Your task to perform on an android device: In the plantapp set reminders for watering and fertilizing of the plants added in My garden section.
Image 0: 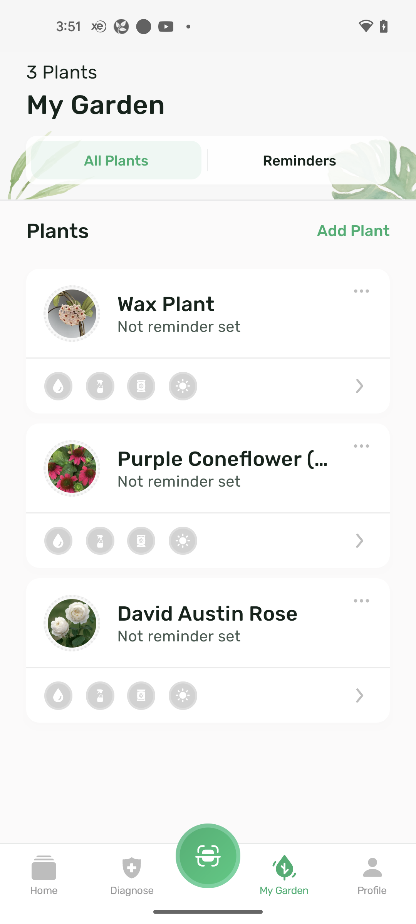
Click on the wax plant .
Step 0: click (225, 304)
Image 1: 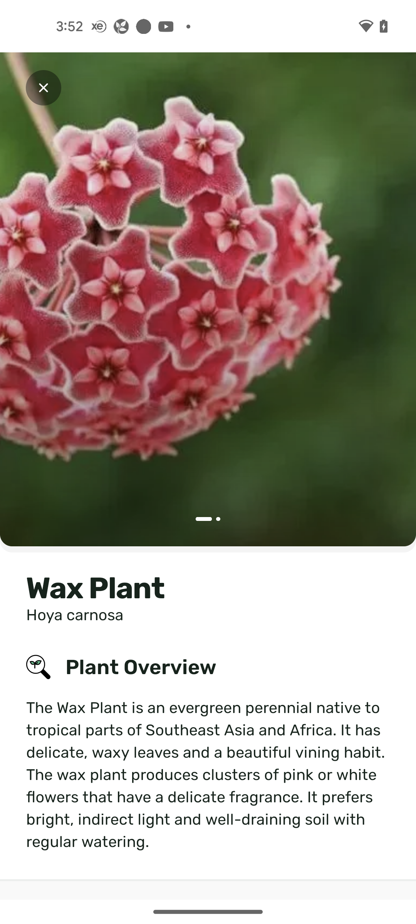
Scroll down
Step 1: scroll down
Image 2: 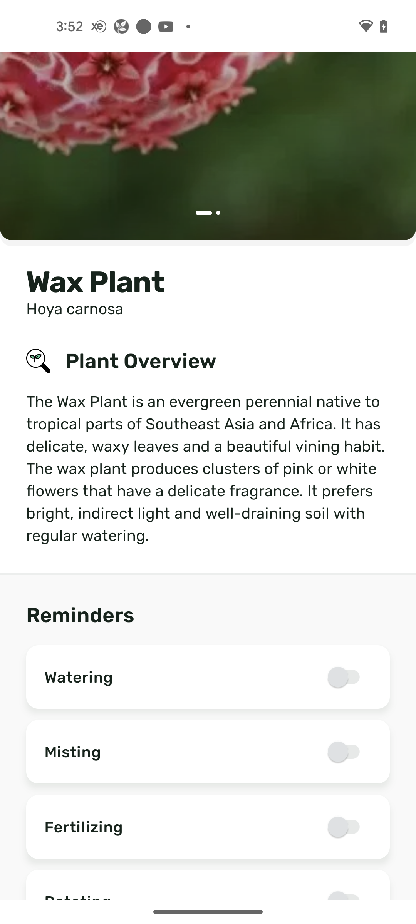
Scroll down
Step 2: scroll down
Image 3: 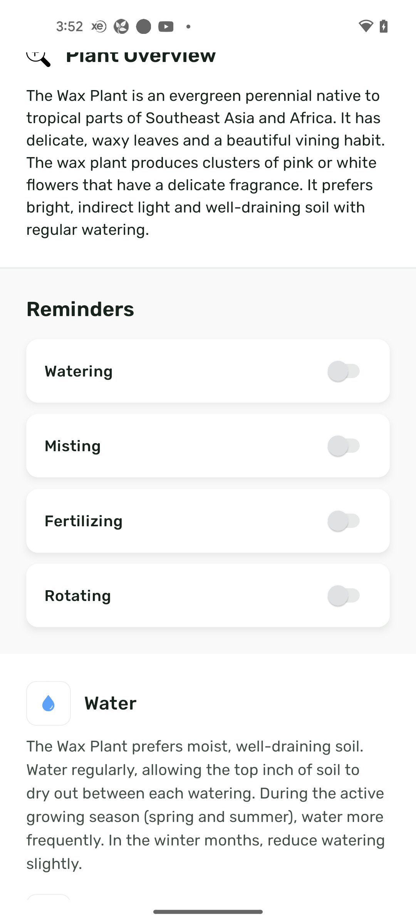
Toggle on the watering 
Step 3: click (348, 371)
Image 4: 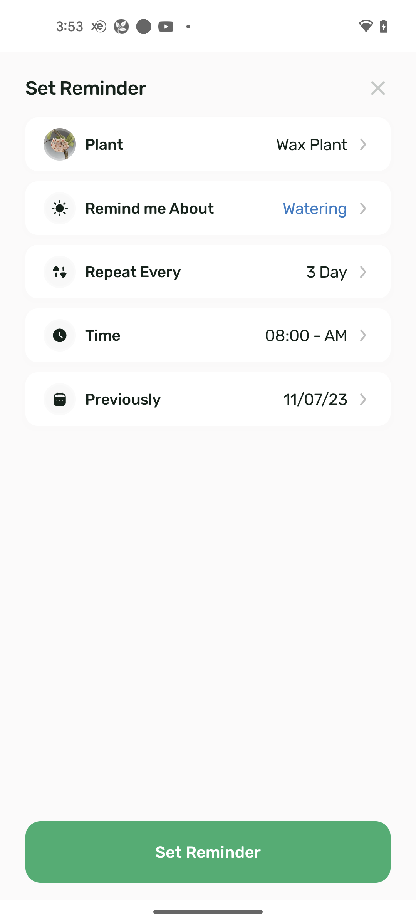
Click on set reminder.
Step 4: click (208, 852)
Image 5: 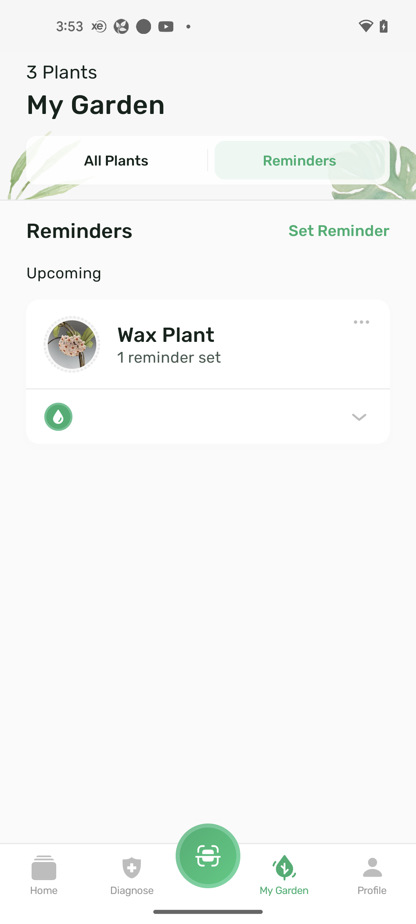
Again click on wax plant.
Step 5: click (225, 335)
Image 6: 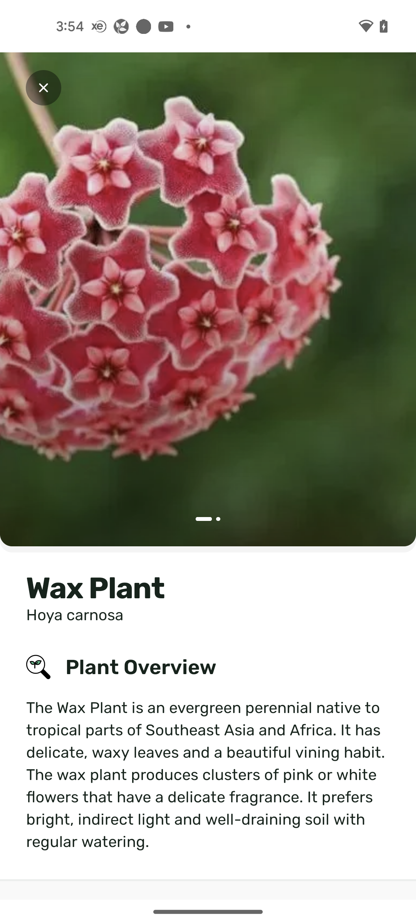
Scroll down.
Step 6: scroll down
Image 7: 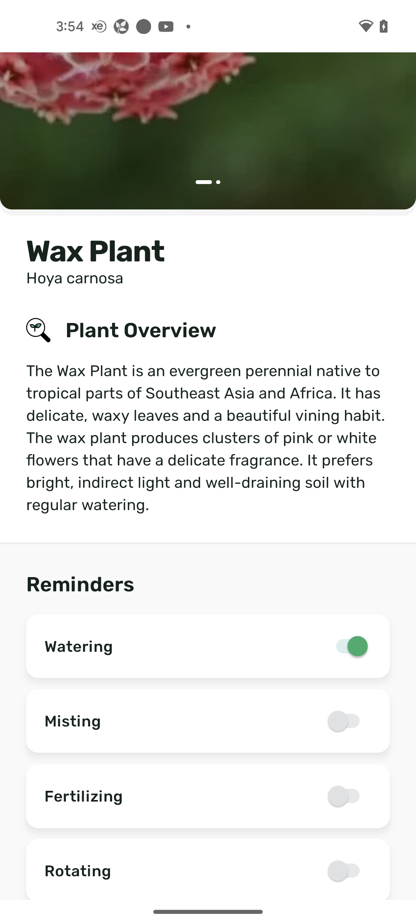
Toggle on the fertilizing.
Step 7: click (348, 796)
Image 8: 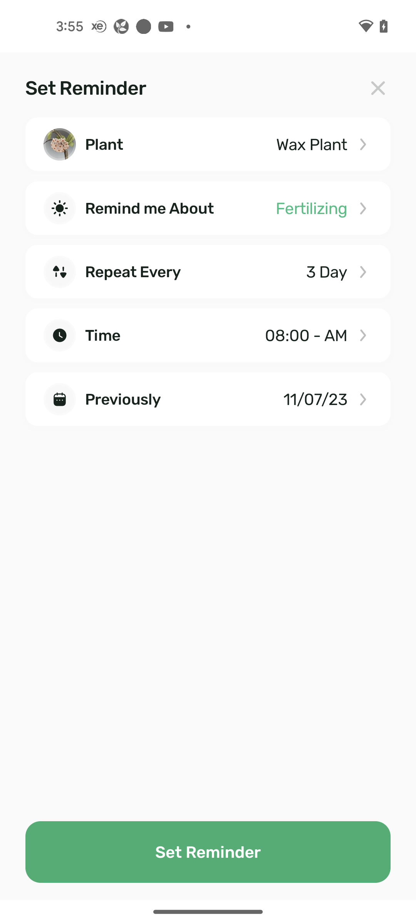
Click on the set reminder.
Step 8: click (208, 852)
Image 9: 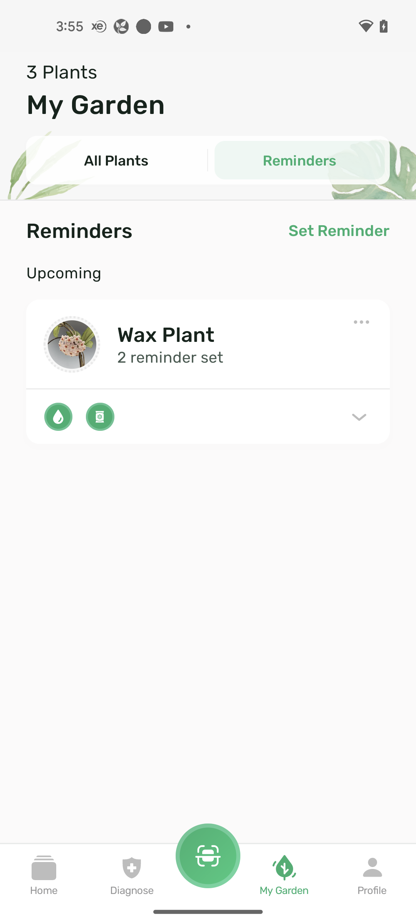
Click on the all plants button.
Step 9: click (116, 160)
Image 10: 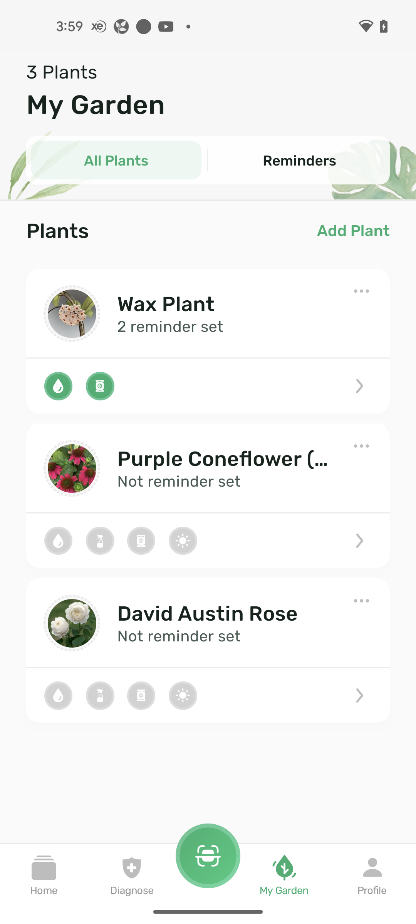
Click on the Purple coneflower .
Step 10: click (225, 459)
Image 11: 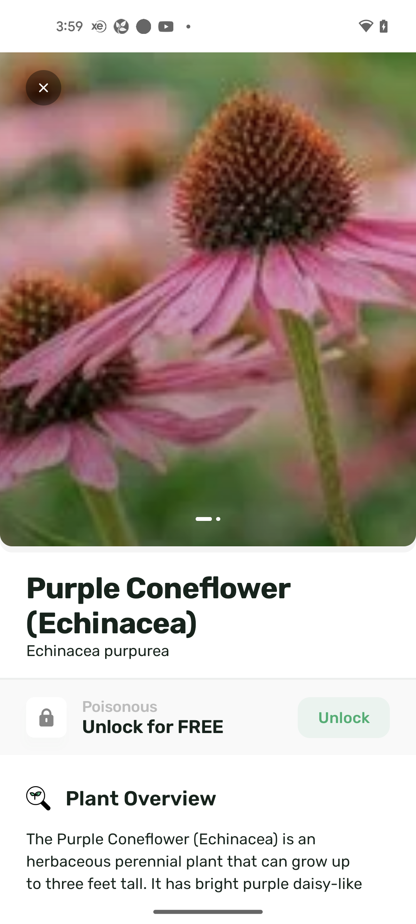
Scroll down 
Step 11: scroll down
Image 12: 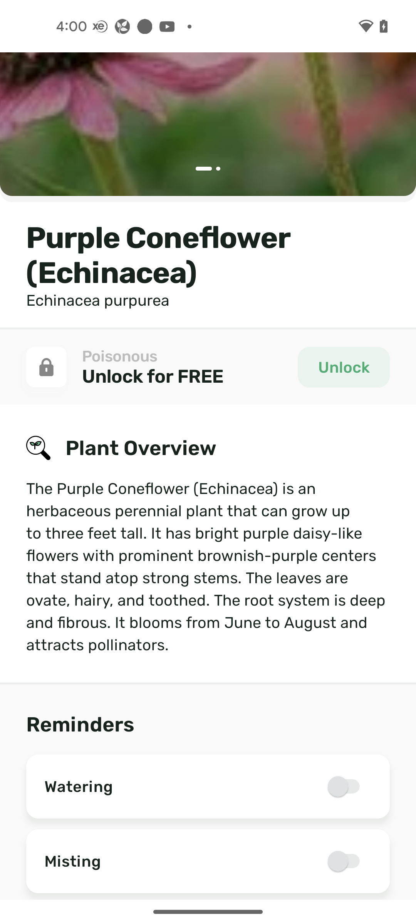
Scroll down 
Step 12: scroll down
Image 13: 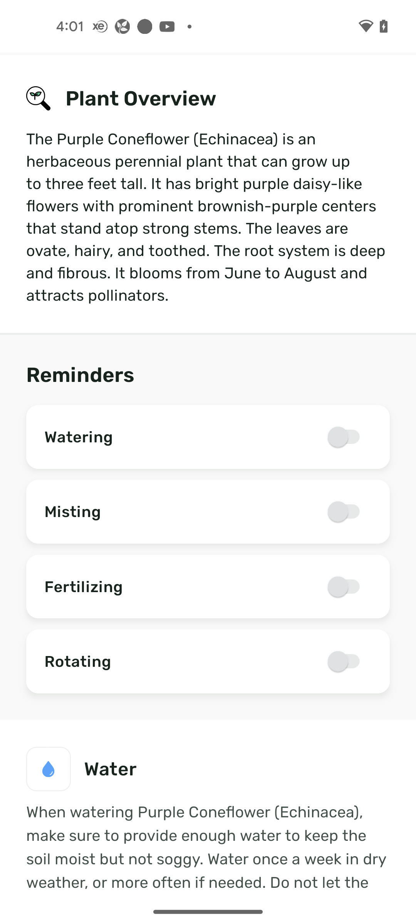
Toggle on the watering button.
Step 13: click (348, 437)
Image 14: 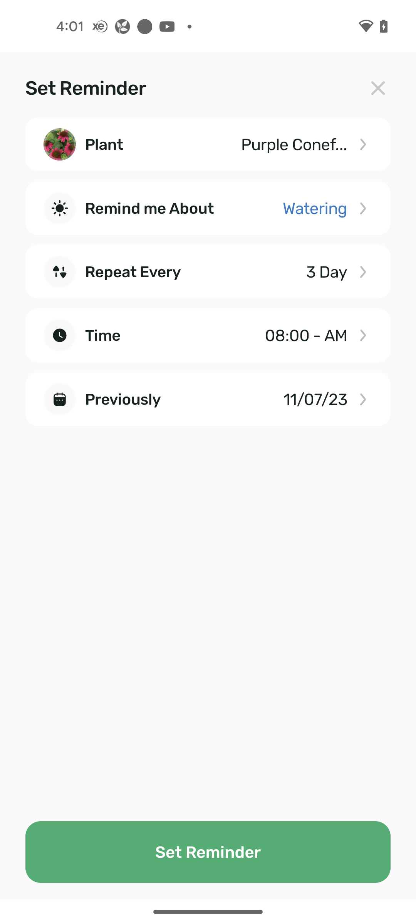
Click on the set reminder button.
Step 14: click (208, 852)
Image 15: 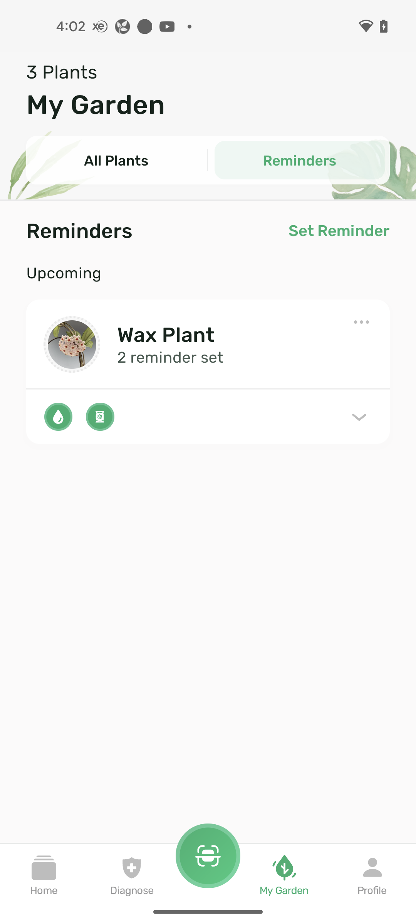
Click on the set reminder button.
Step 15: wait
Image 16: 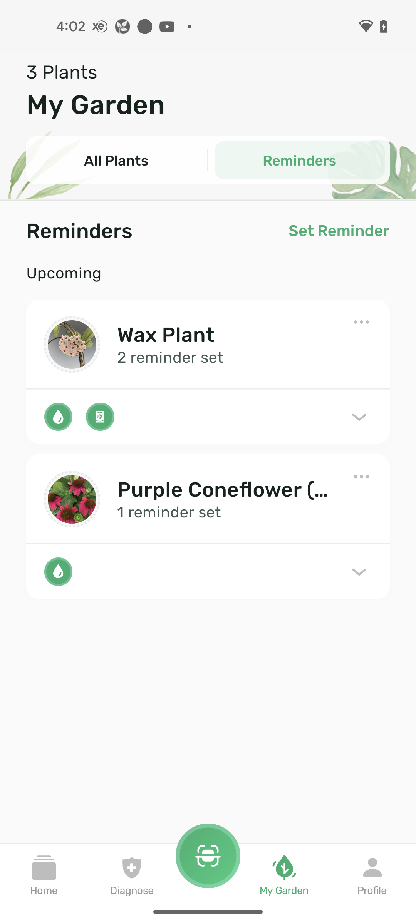
Click on the purple coneflower plant.
Step 16: click (225, 489)
Image 17: 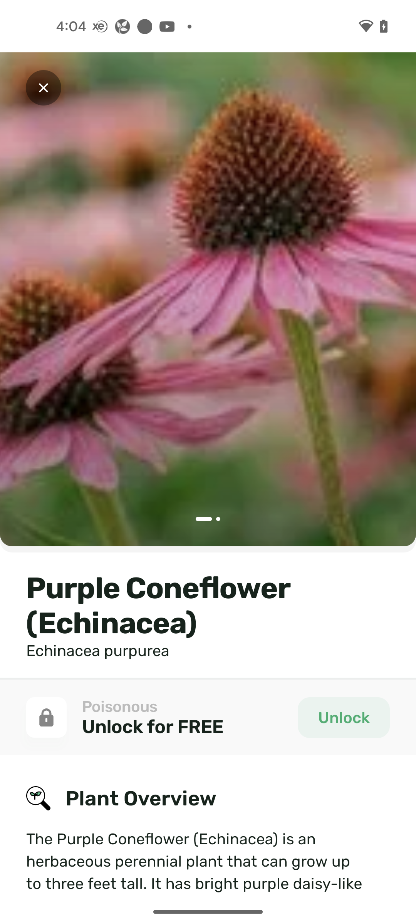
Scroll down
Step 17: scroll down
Image 18: 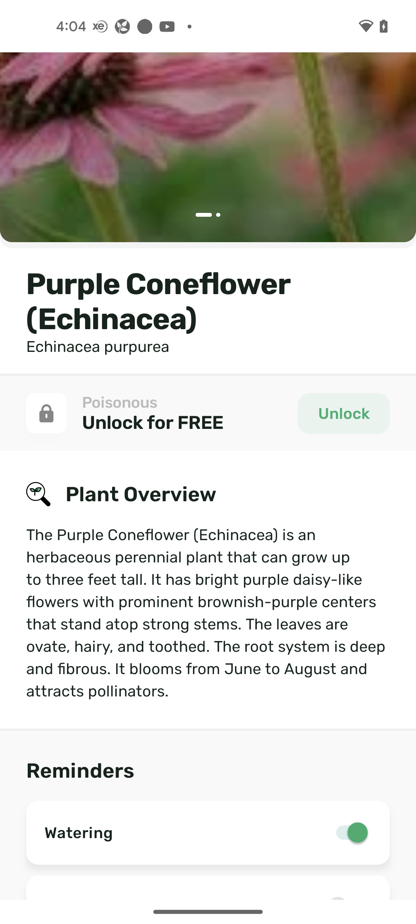
Scroll down
Step 18: scroll down
Image 19: 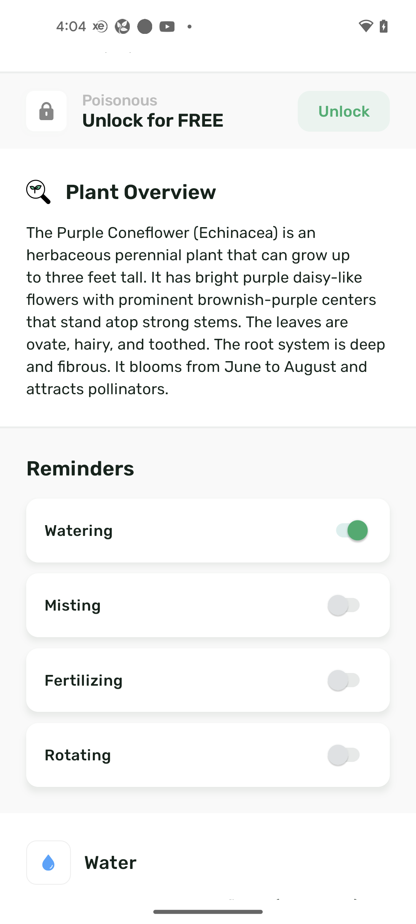
Toggle on the fertilizing button. 
Step 19: click (348, 680)
Image 20: 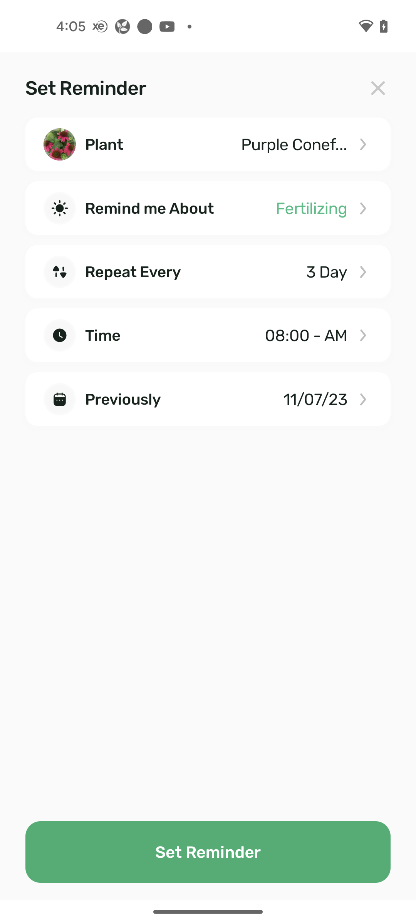
Click on the set reminder.
Step 20: click (208, 852)
Image 21: 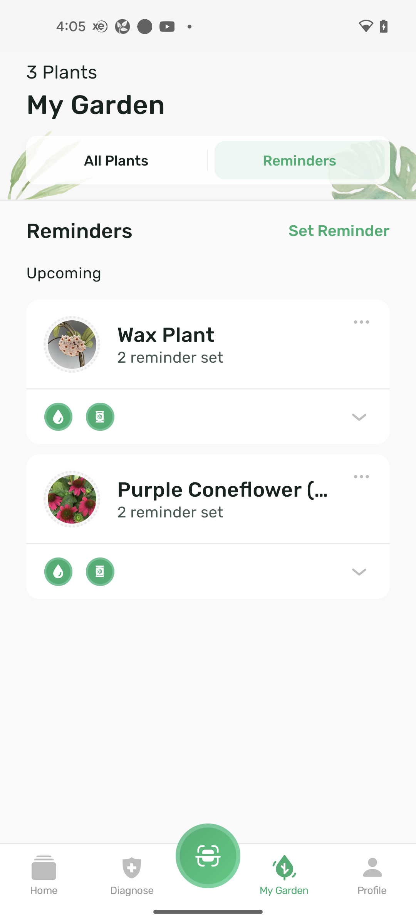
Click on the all plants button.
Step 21: click (116, 160)
Image 23: 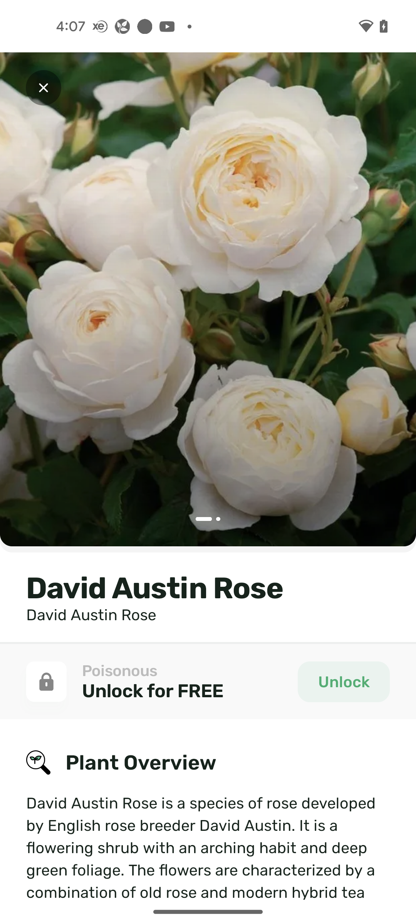
Scroll down.
Step 23: scroll down
Image 25: 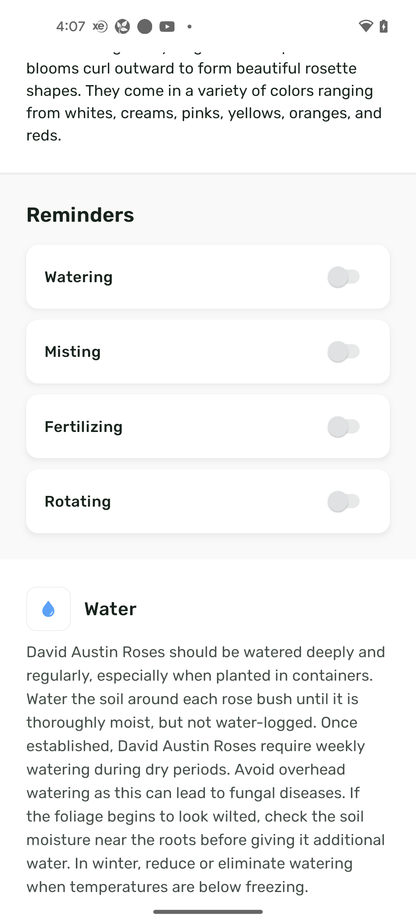
Toggle on the watering.
Step 25: click (348, 276)
Image 26: 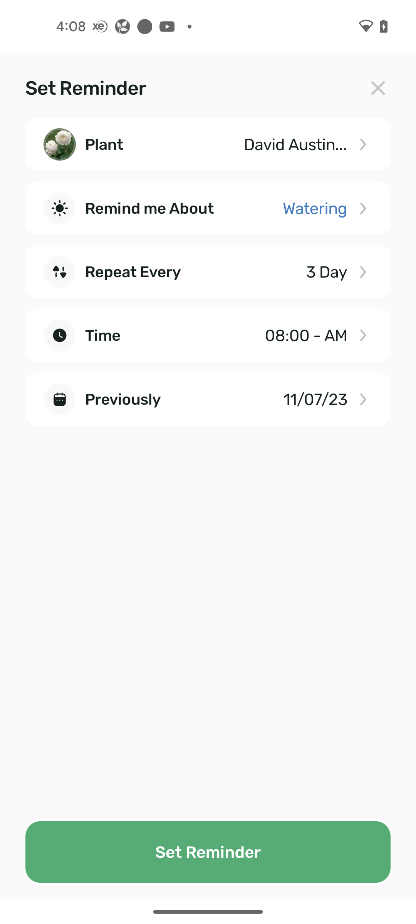
Click on the set reminder button.
Step 26: click (208, 852)
Image 27: 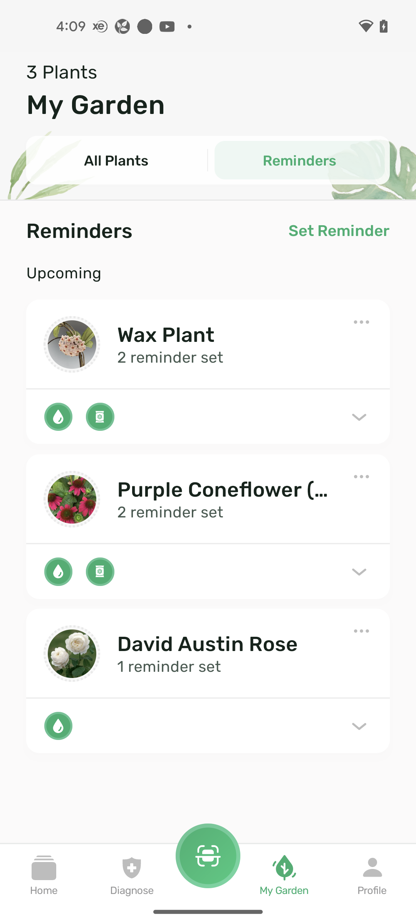
Click on the David austin rose 
Step 27: click (225, 644)
Image 28: 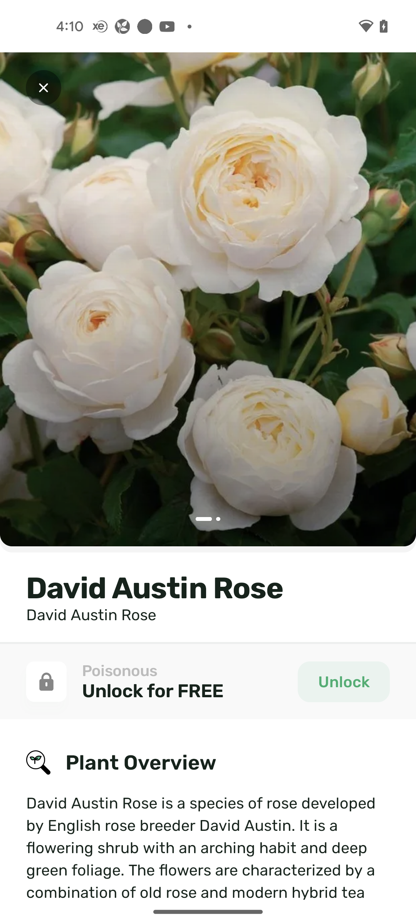
Scroll down.
Step 28: scroll down
Image 29: 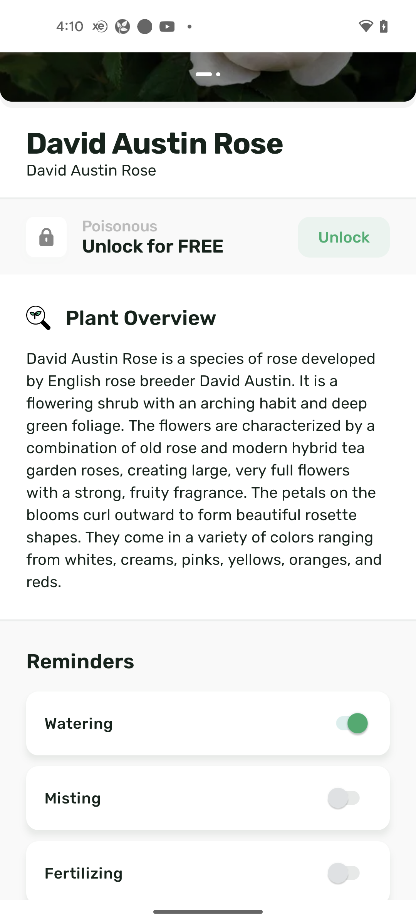
Scroll down.
Step 29: scroll down
Image 31: 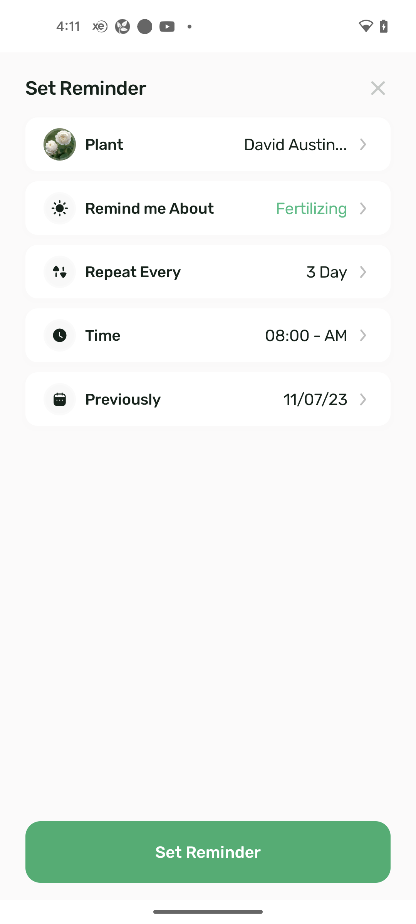
Click on the set reminder .
Step 31: click (208, 852)